Your task to perform on an android device: Delete the cafeteria & co Reminder
Image 0: 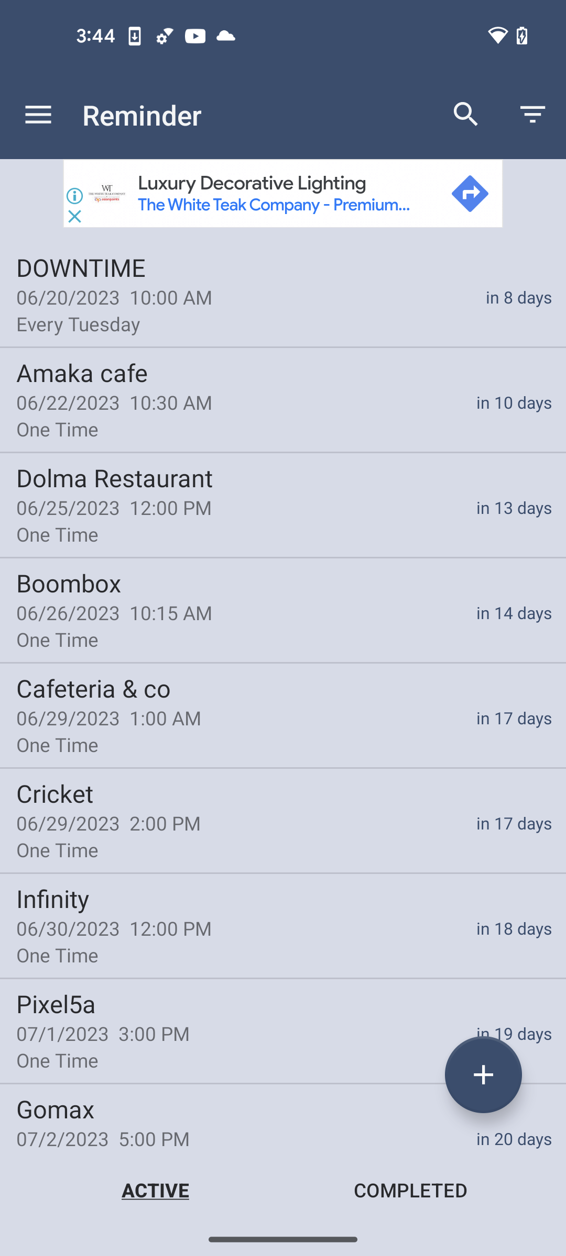
Click on the Reminder Cafeteria & co
Step 0: click (89, 688)
Image 1: 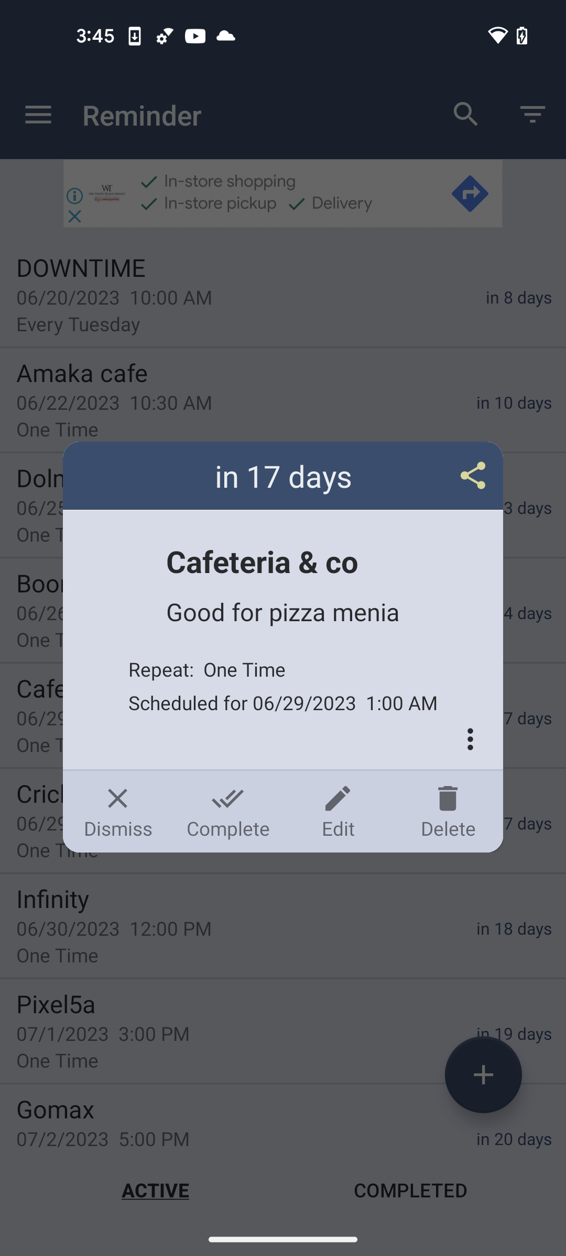
Click on the delete icon
Step 1: click (448, 811)
Image 2: 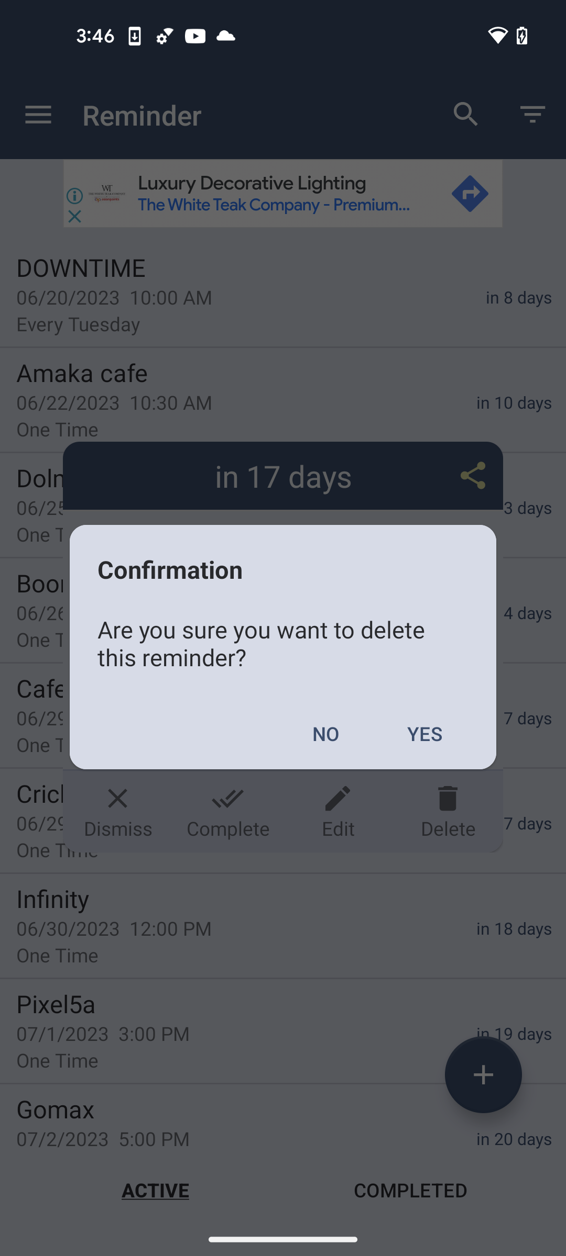
Click on the YES option 
Step 2: click (424, 733)